Your task to perform on an android device: Open the Nike  app and search for yoga clothes women
Image 0: 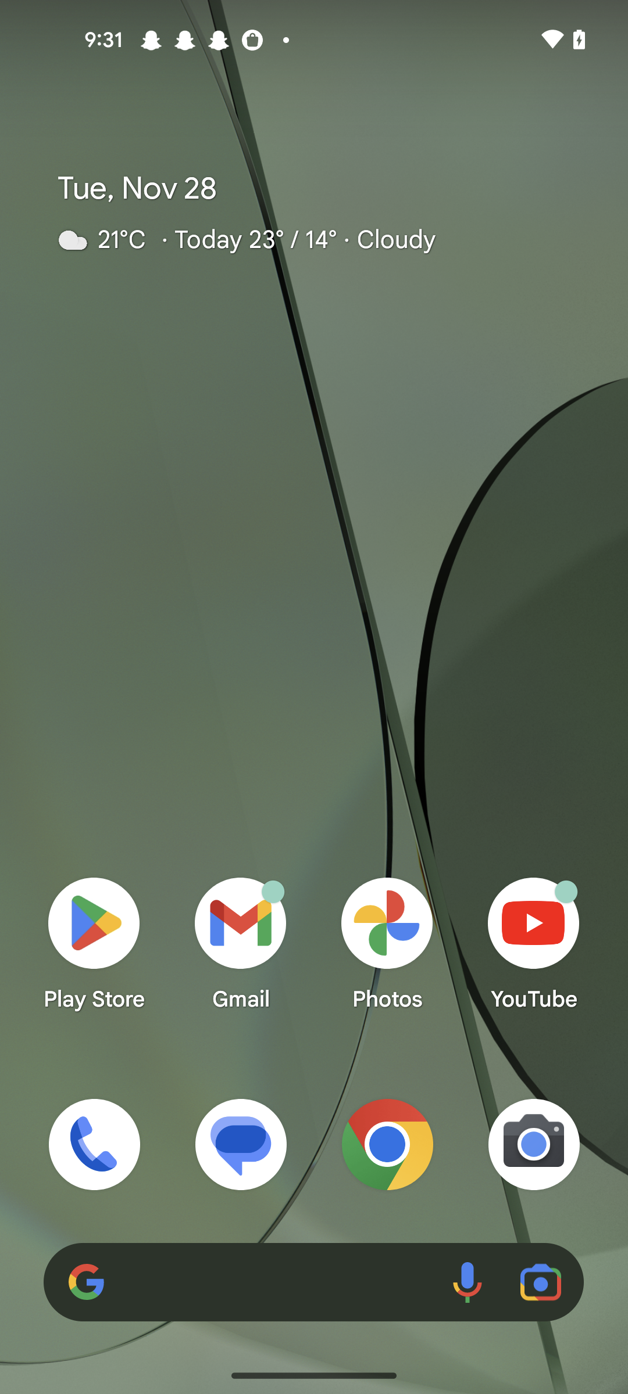
Open the Nike app 
Step 0: open app "Nike"
Image 1: 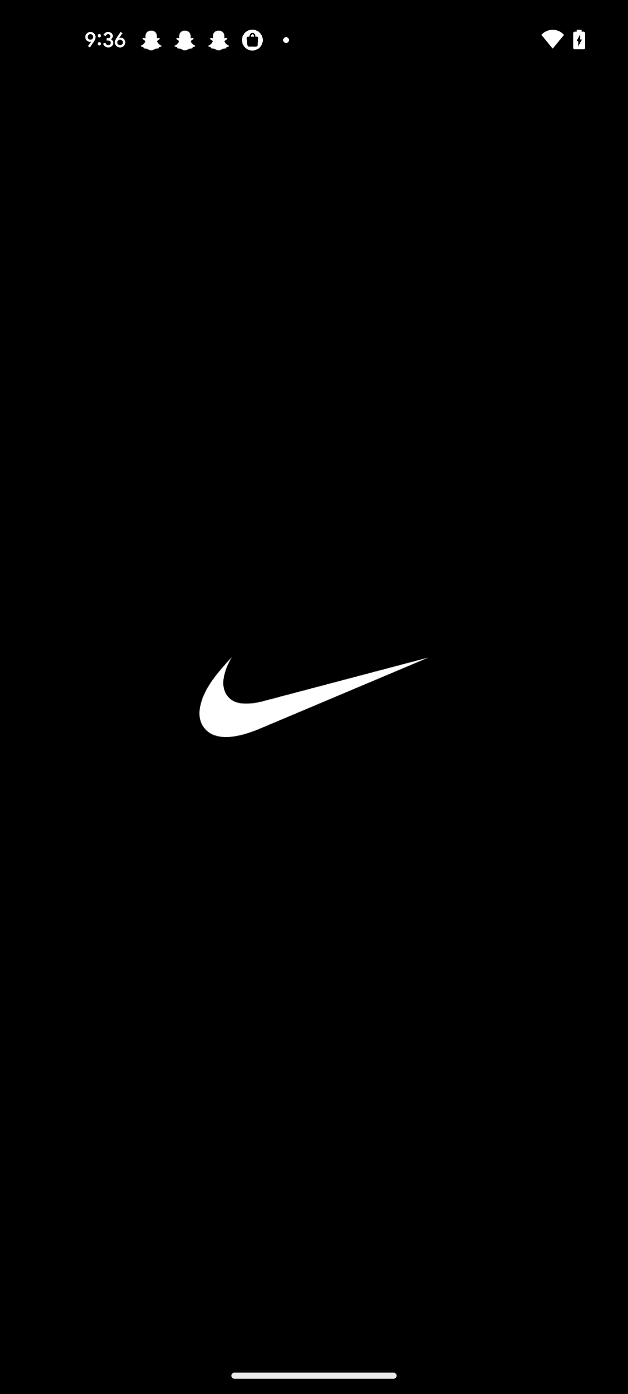
Open the Nike app 
Step 1: wait
Image 2: 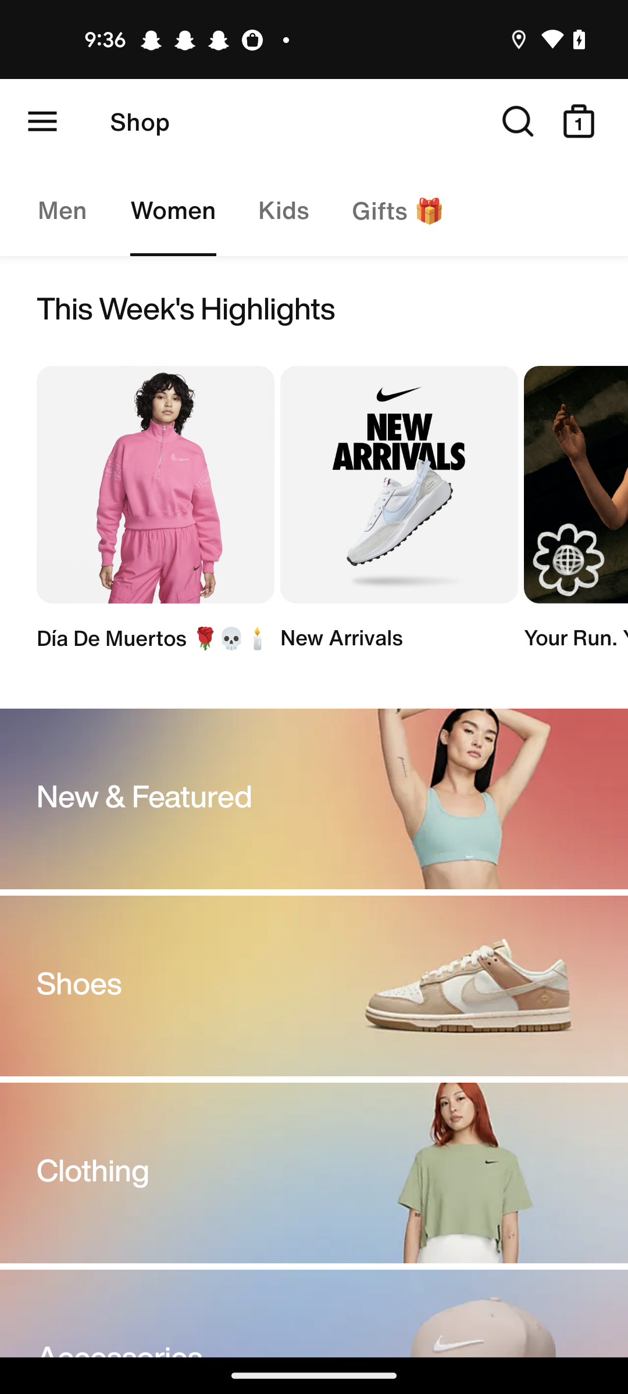
Click on the search icon
Step 2: click (518, 121)
Image 3: 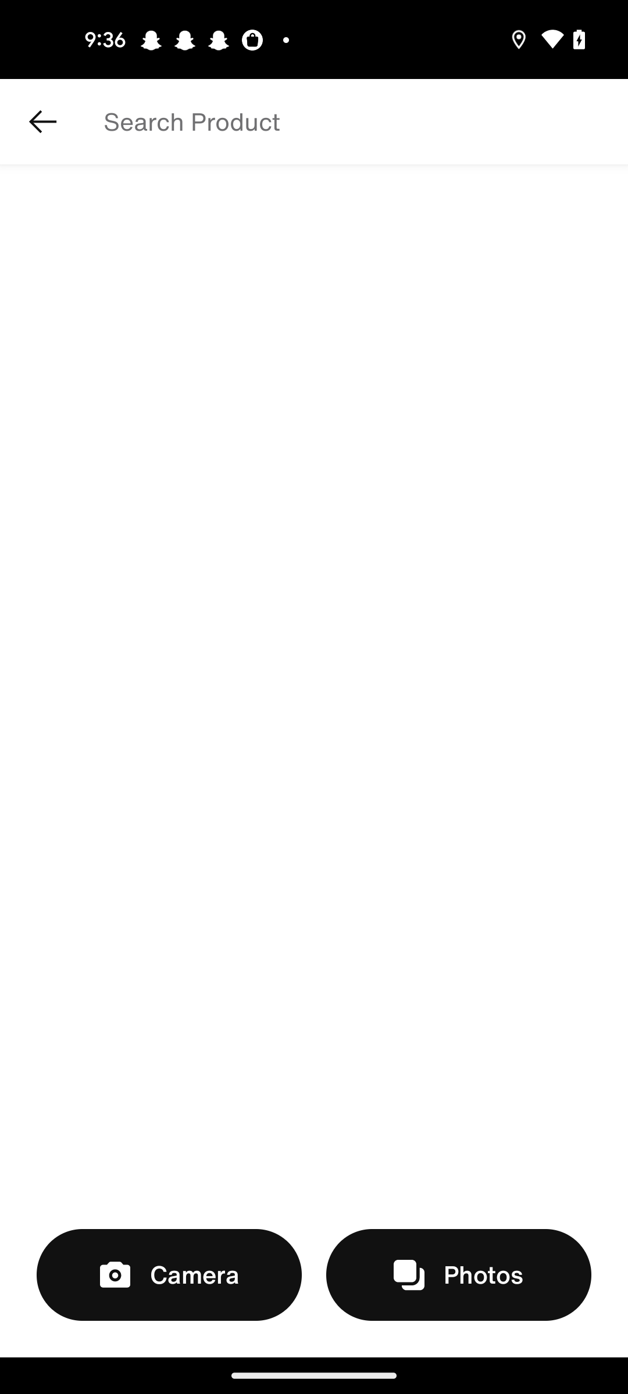
Enter a product as yoga clothes women
Step 3: type "yoga clothes women"
Image 4: 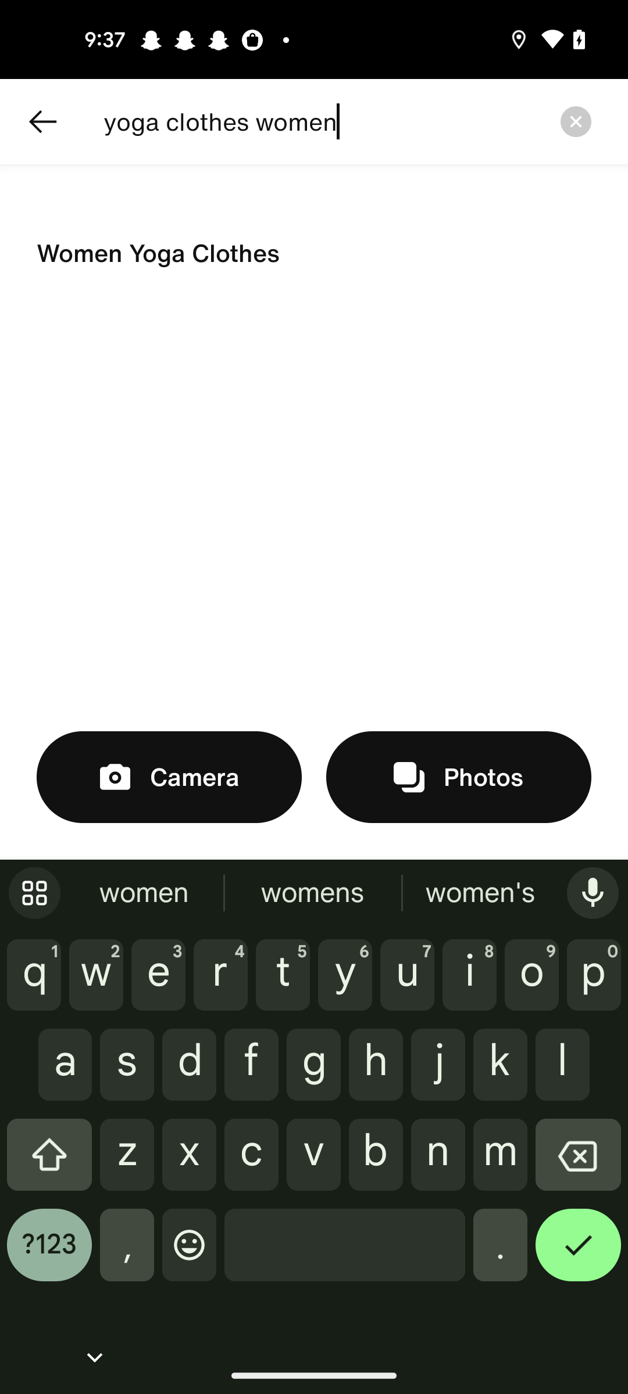
Click on the first result 
Step 4: click (332, 253)